Your task to perform on an android device: Add the product to the cart, then search for Philips Mixer Grinder, open the product, and add it to the cart.
Image 0: 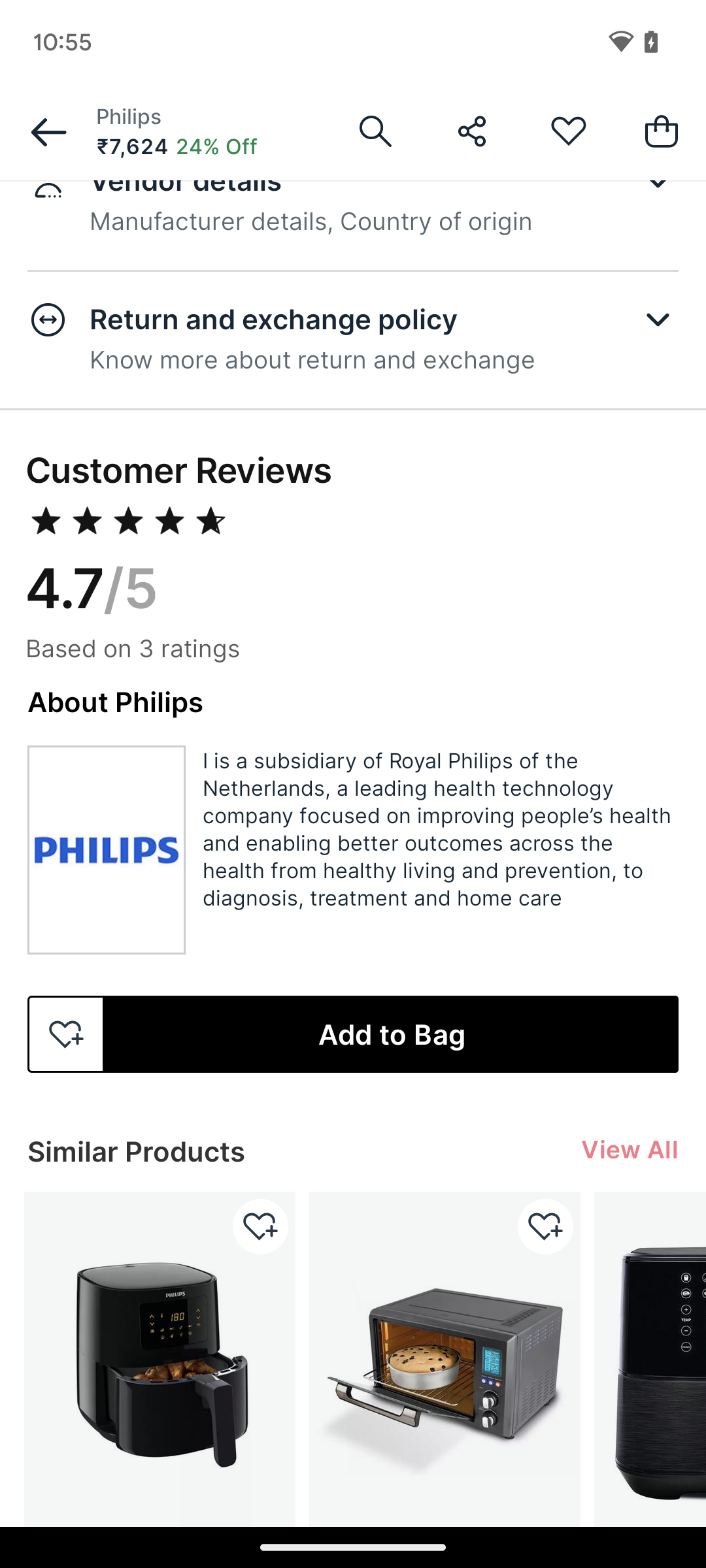
Click on the Add to bag button
Step 0: click (392, 1034)
Image 1: 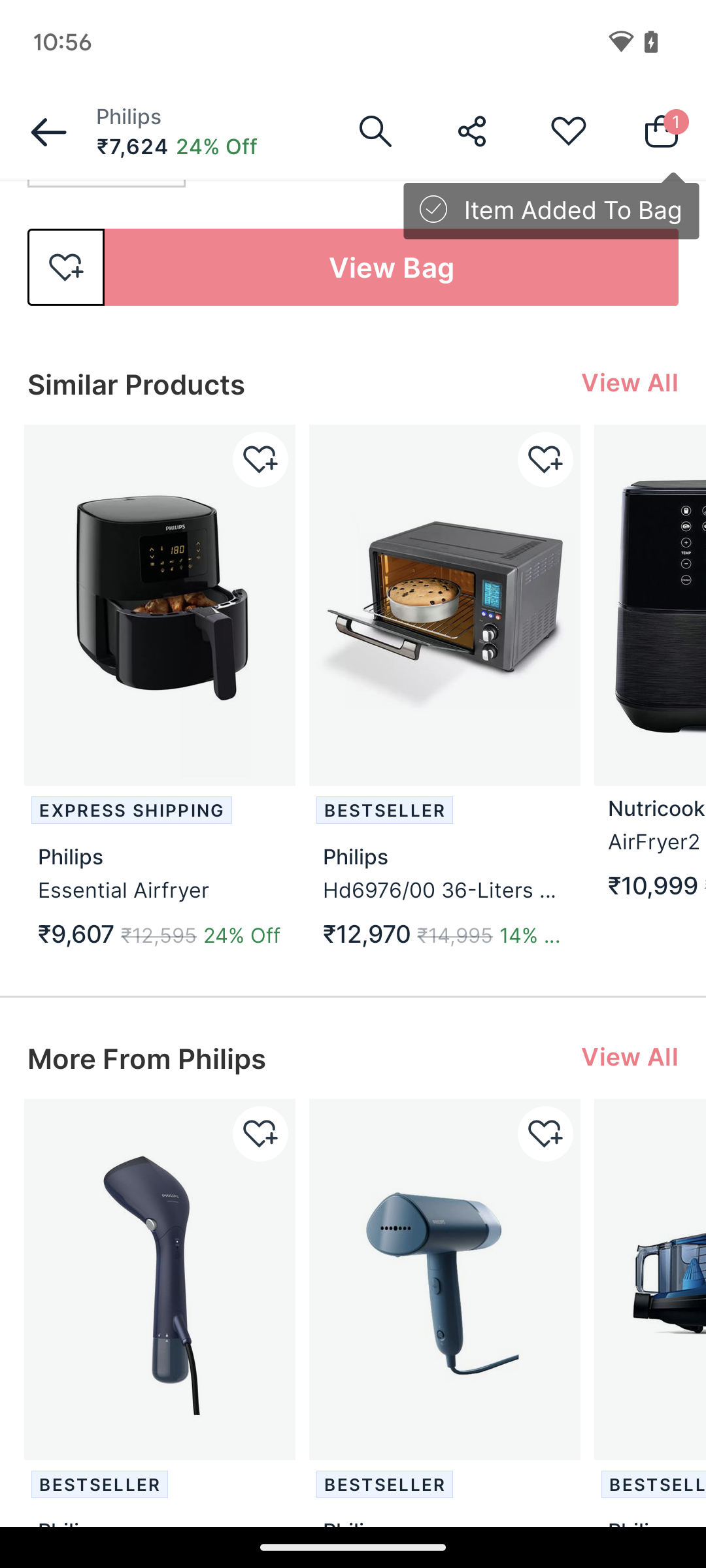
Click on the search icon at the top of the screen
Step 1: click (375, 131)
Image 2: 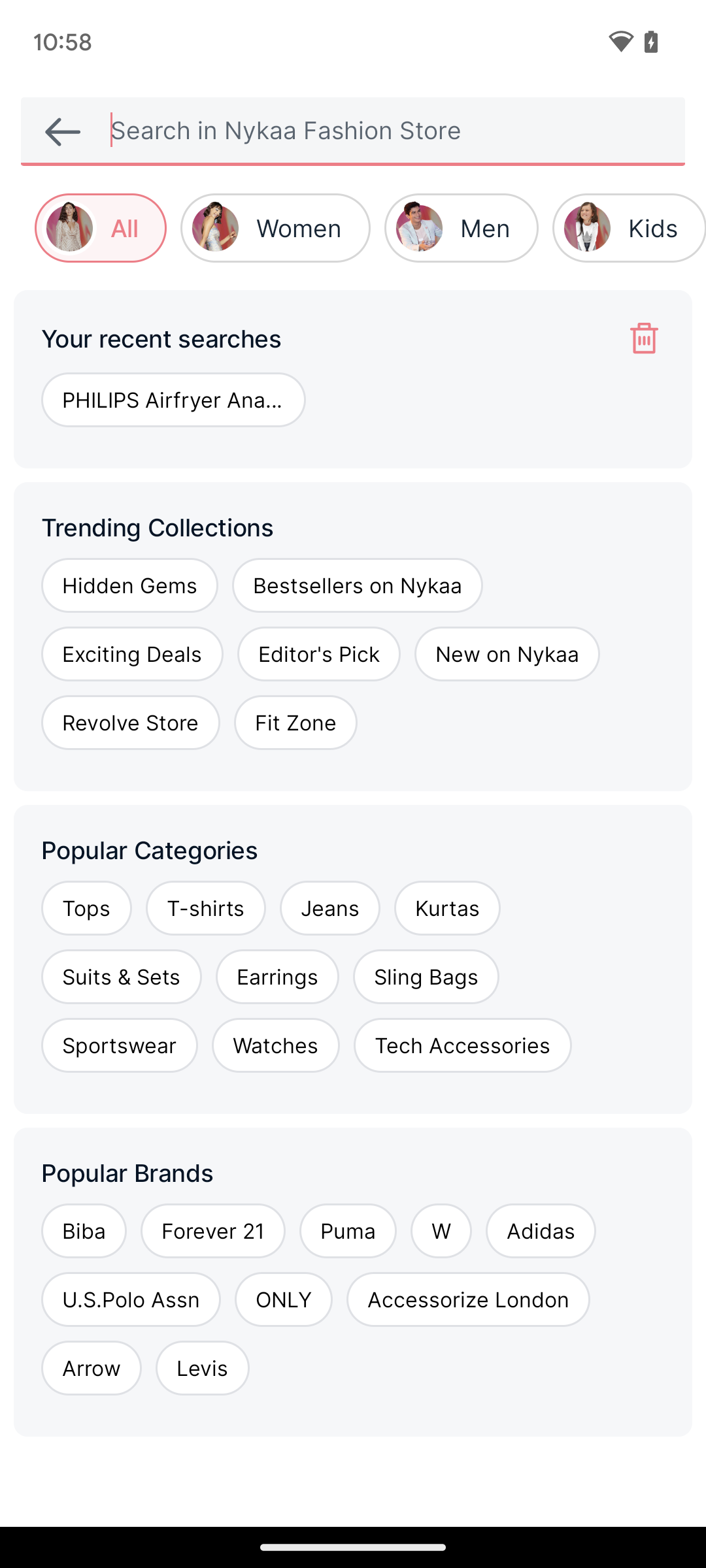
Search for Philips Mixer Grinder
Step 2: type "Philips Mixer Grinder"
Image 3: 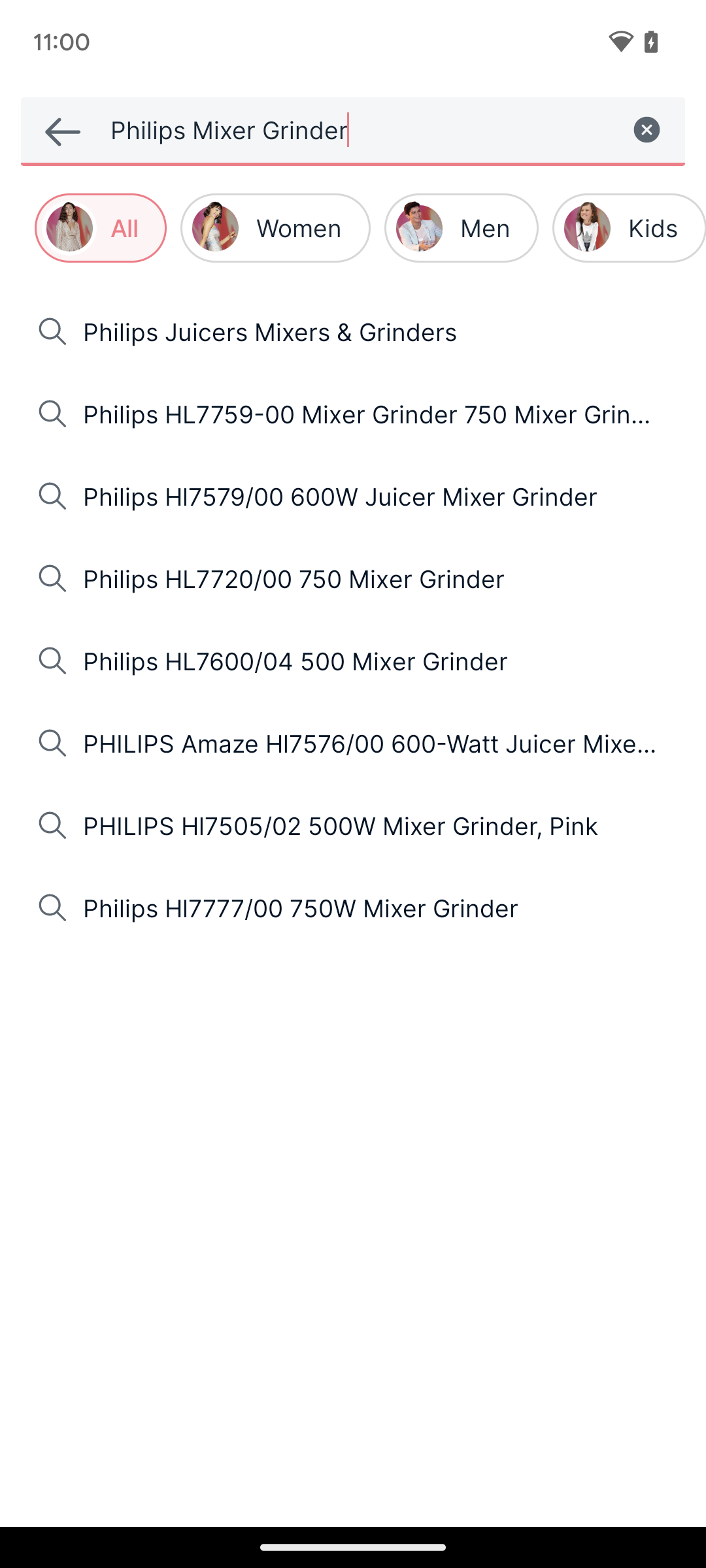
Click on the first suggested result
Step 3: click (347, 331)
Image 4: 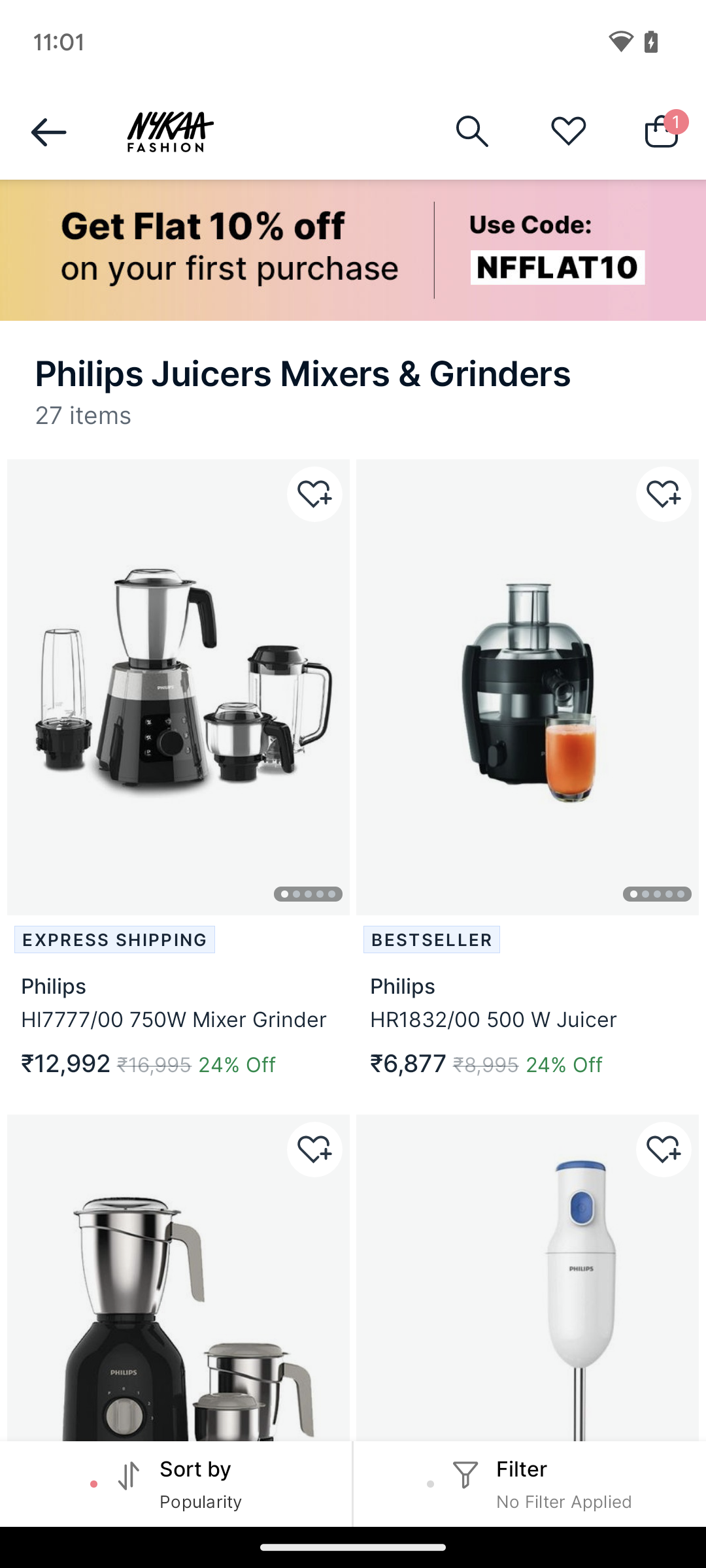
Open the first product
Step 4: click (178, 773)
Image 5: 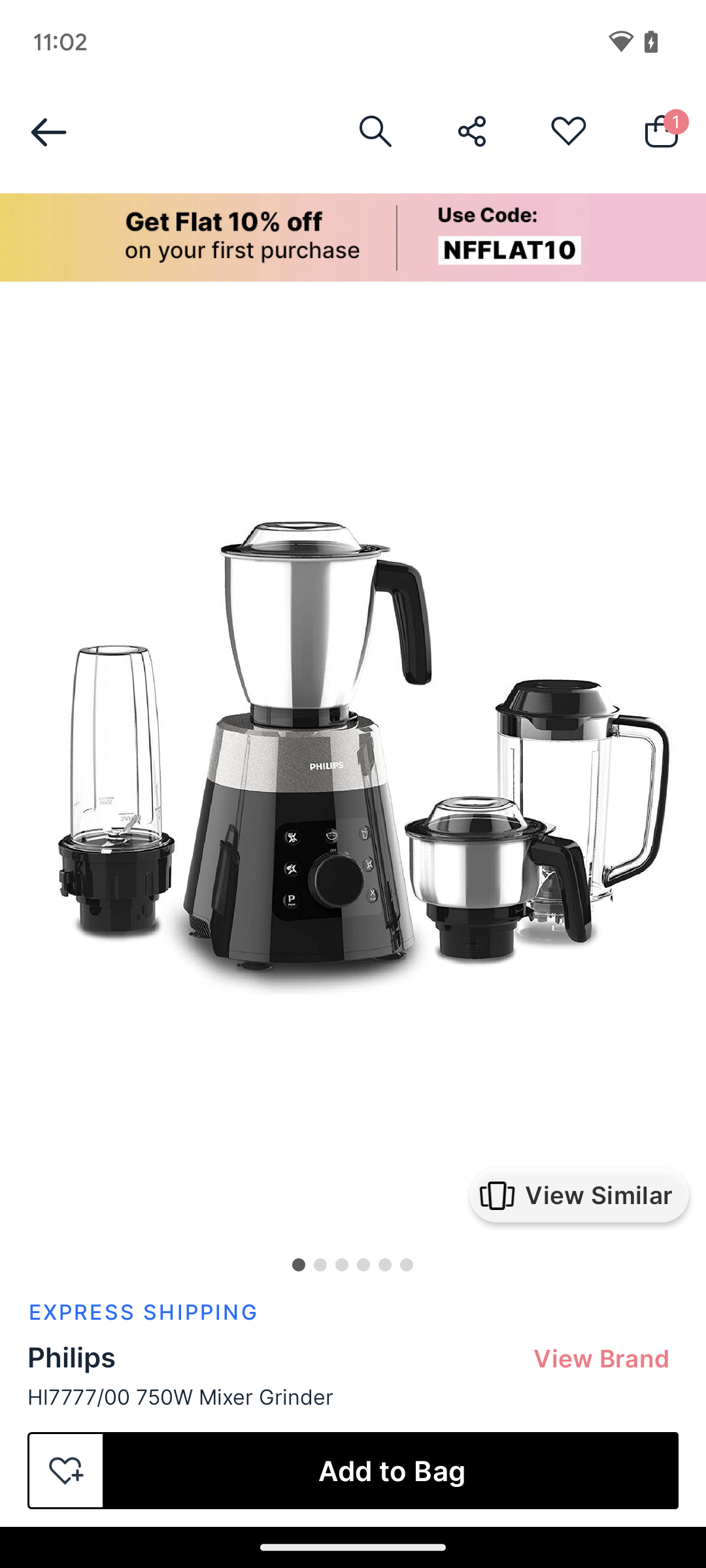
Click on the add to bag button at the bottom right corner of the screen
Step 5: click (392, 1470)